Your task to perform on an android device: Before purchasing Workpro 22-Piece Ratcheting Combination Wrench Set 72 Teeth CR-V Metric & SAE I want to read reviews of this wrench set, so view all reviews of this wrench set in the eBay app.
Image 0: 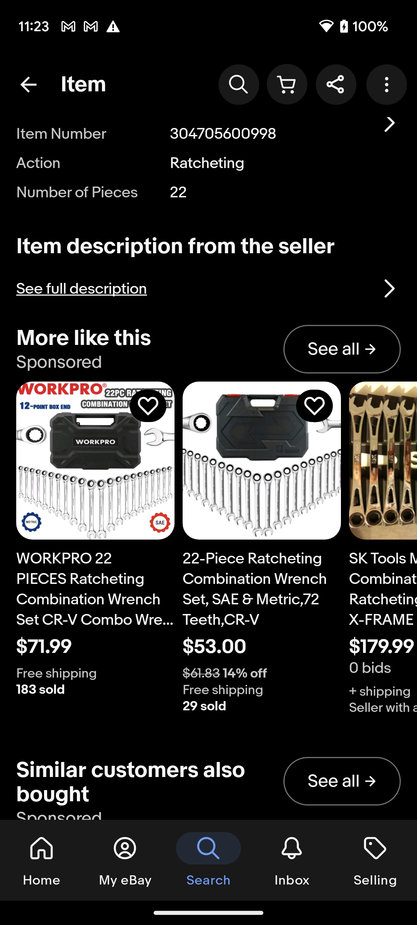
Scroll down to view the reviews of this wrench set.
Step 0: scroll down
Image 1: 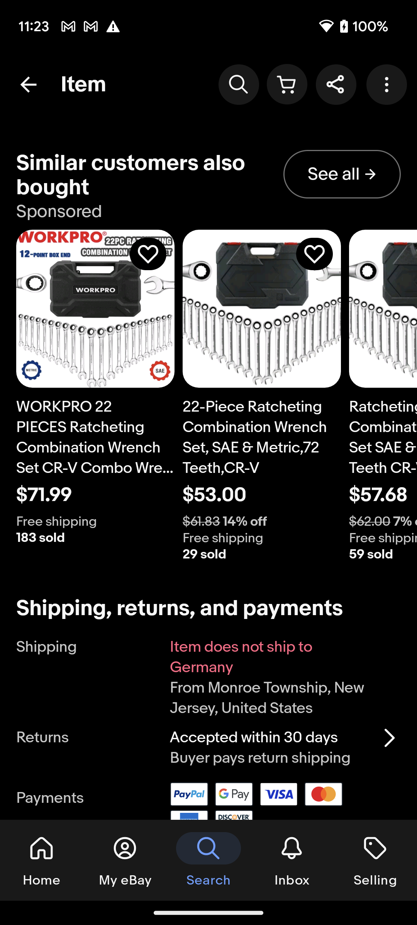
Scroll down to view the reviews of this wrench set.
Step 1: scroll down
Image 2: 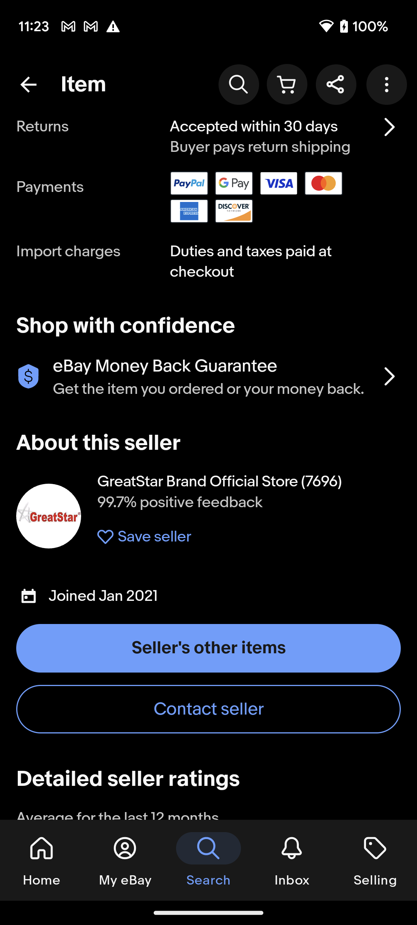
Scroll down to view the reviews of this wrench set.
Step 2: scroll down
Image 3: 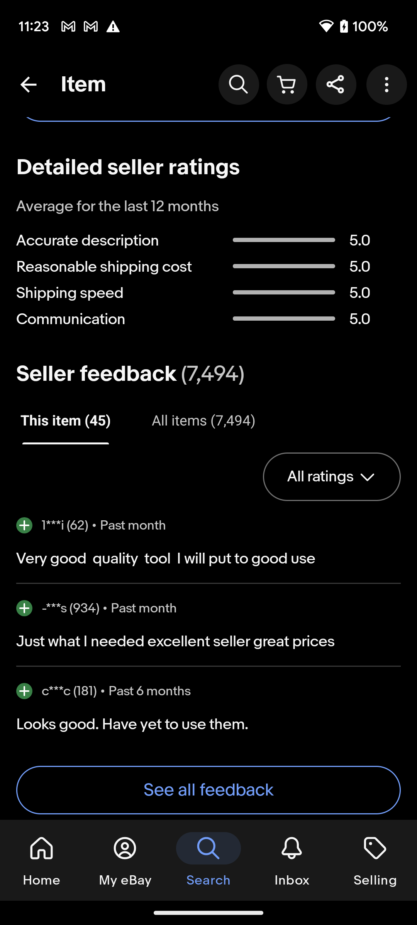
Click on the See all feedback to view all reviews of this wrench set.
Step 3: click (208, 790)